Your task to perform on an android device: This week, I need to get a train from Groningen,Netherlands to Amsterdam Central Netherlands for an important meeting that is scheduled for November 5th, 2023 on the Omio app. I intend to arrive there at 11:00 AM
Image 0: 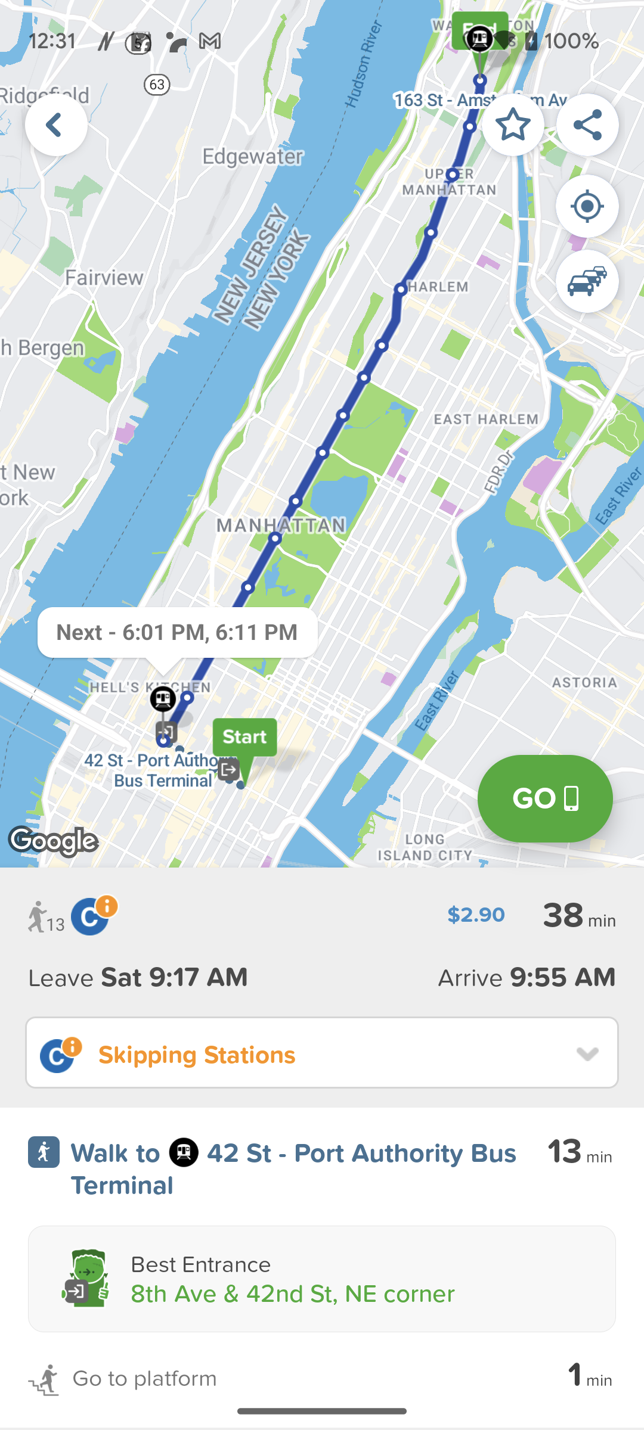
Open the Omio app
Step 0: open app "Omio"
Image 1: 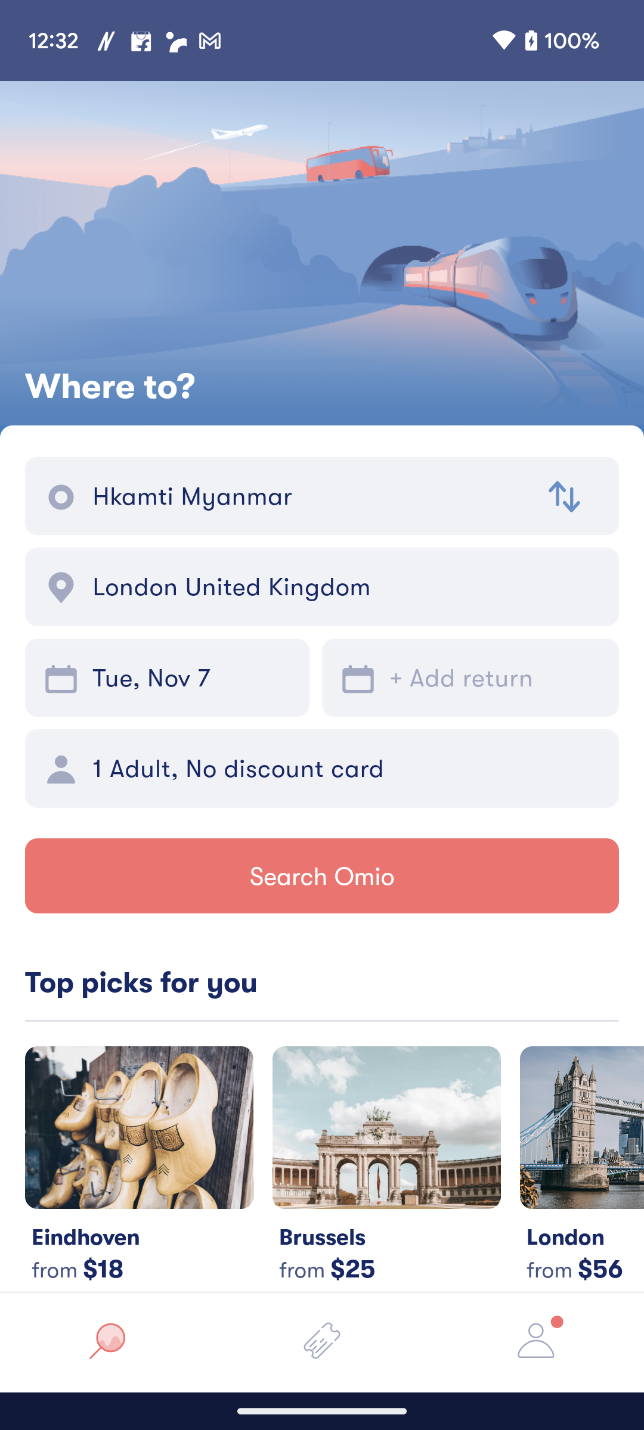
Click on the Start name 
Step 1: click (309, 496)
Image 2: 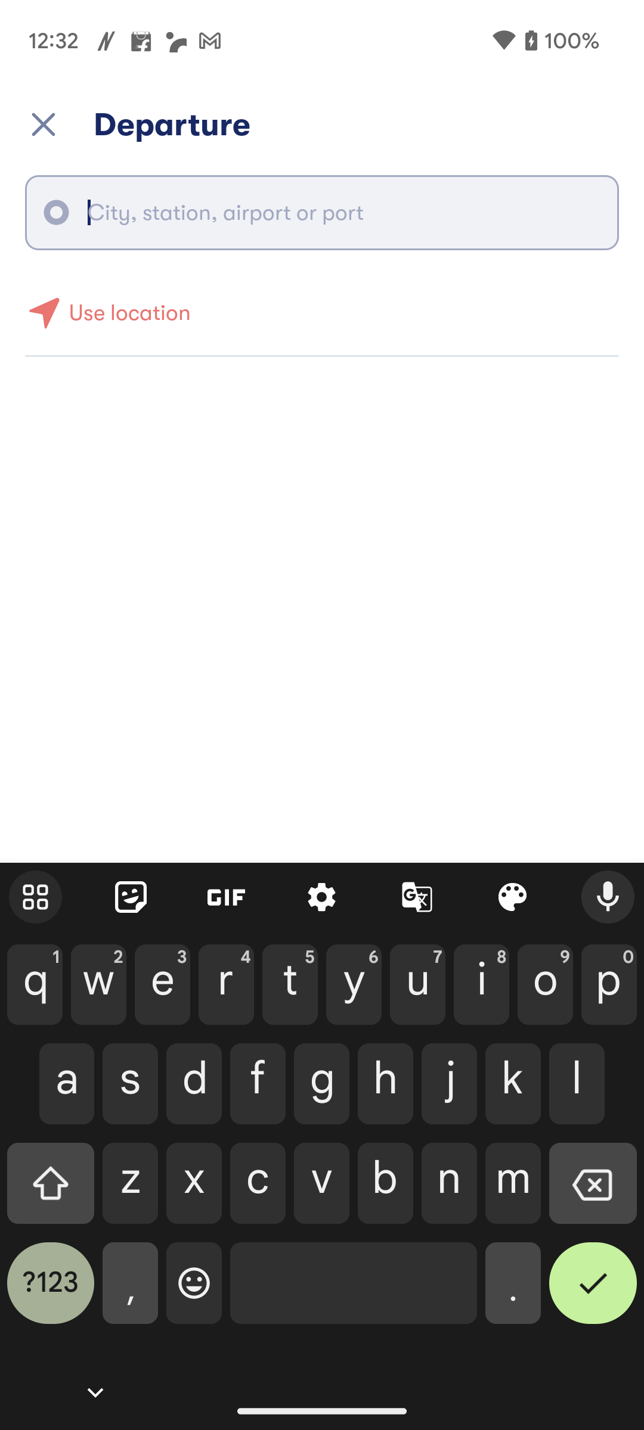
Type Groningen in search bar
Step 2: type "Groningen"
Image 3: 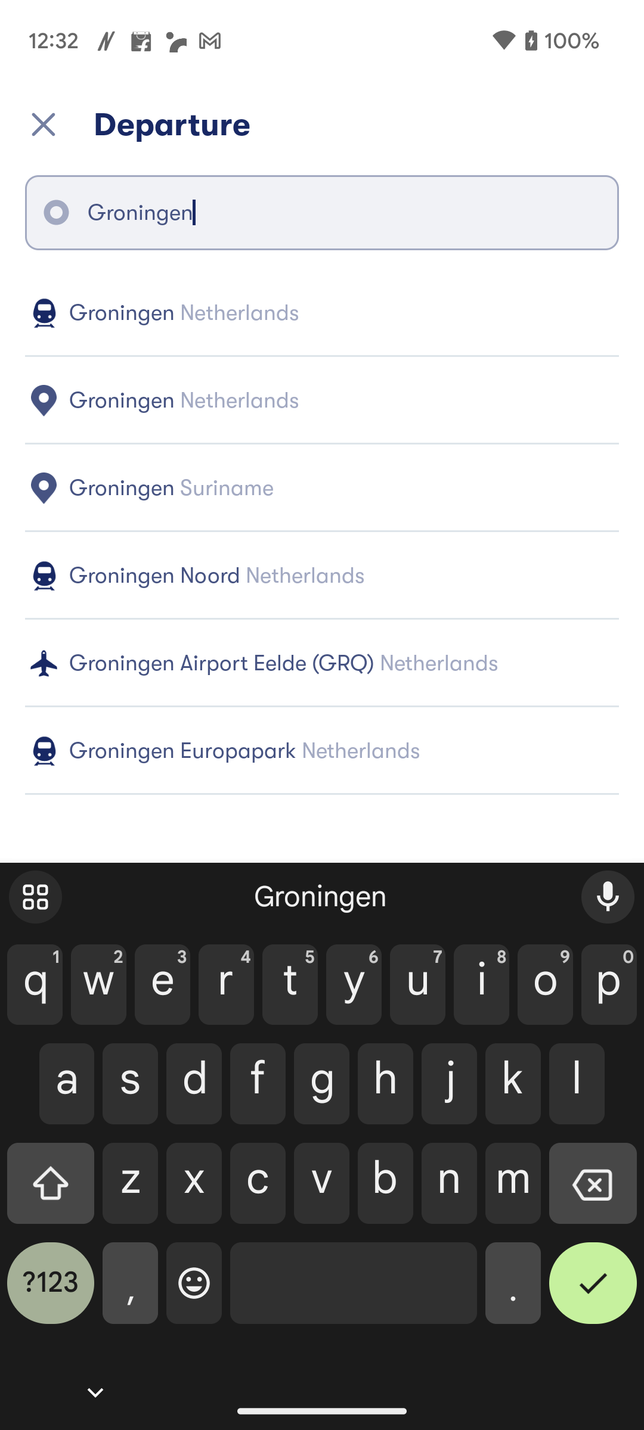
Click on the Groningen, Netherlands suggestion
Step 3: click (340, 313)
Image 4: 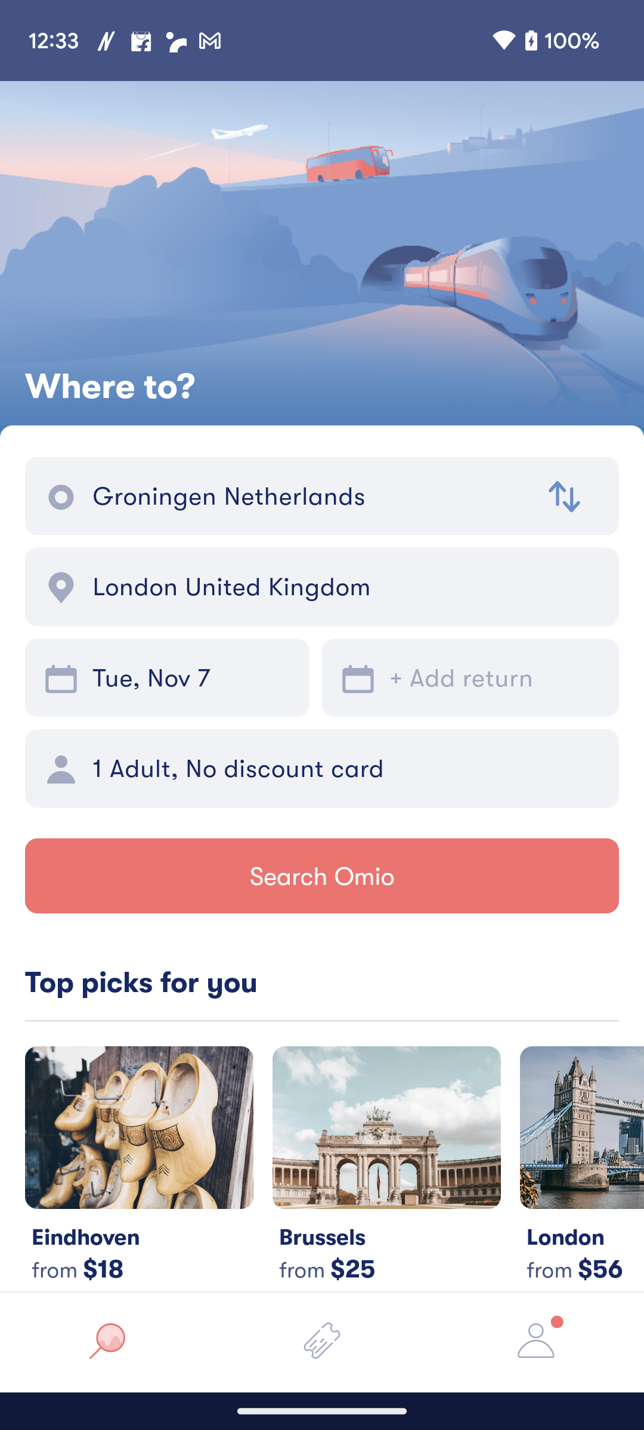
Click on the End name destination
Step 4: click (346, 586)
Image 5: 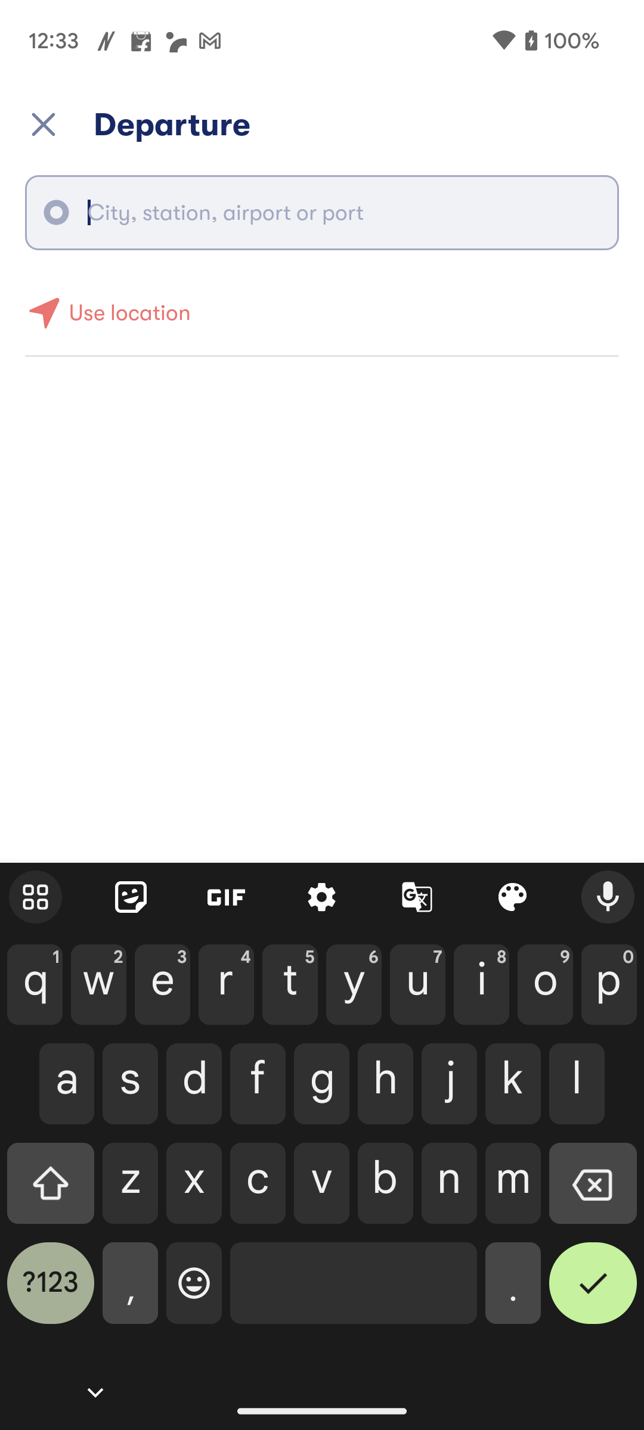
Type Amsterdam Central in search bar
Step 5: type "Amsterdam Central"
Image 6: 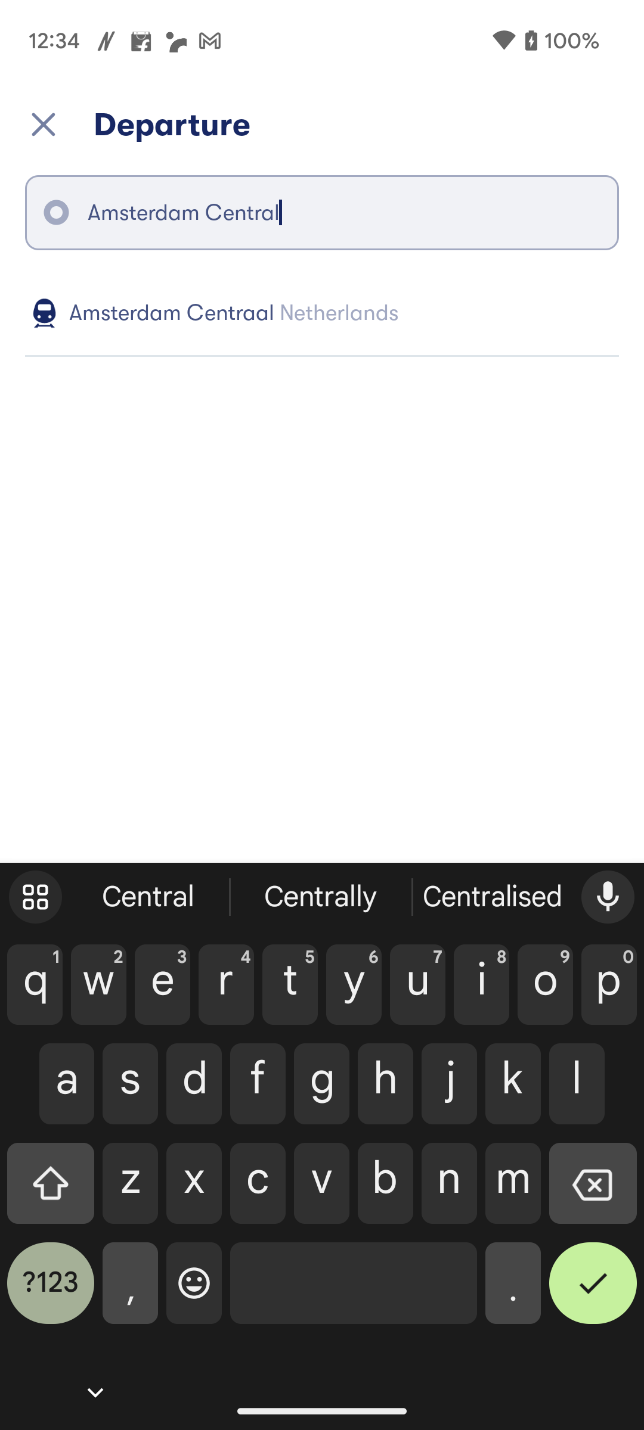
Click on the suggestion 
Step 6: click (340, 313)
Image 7: 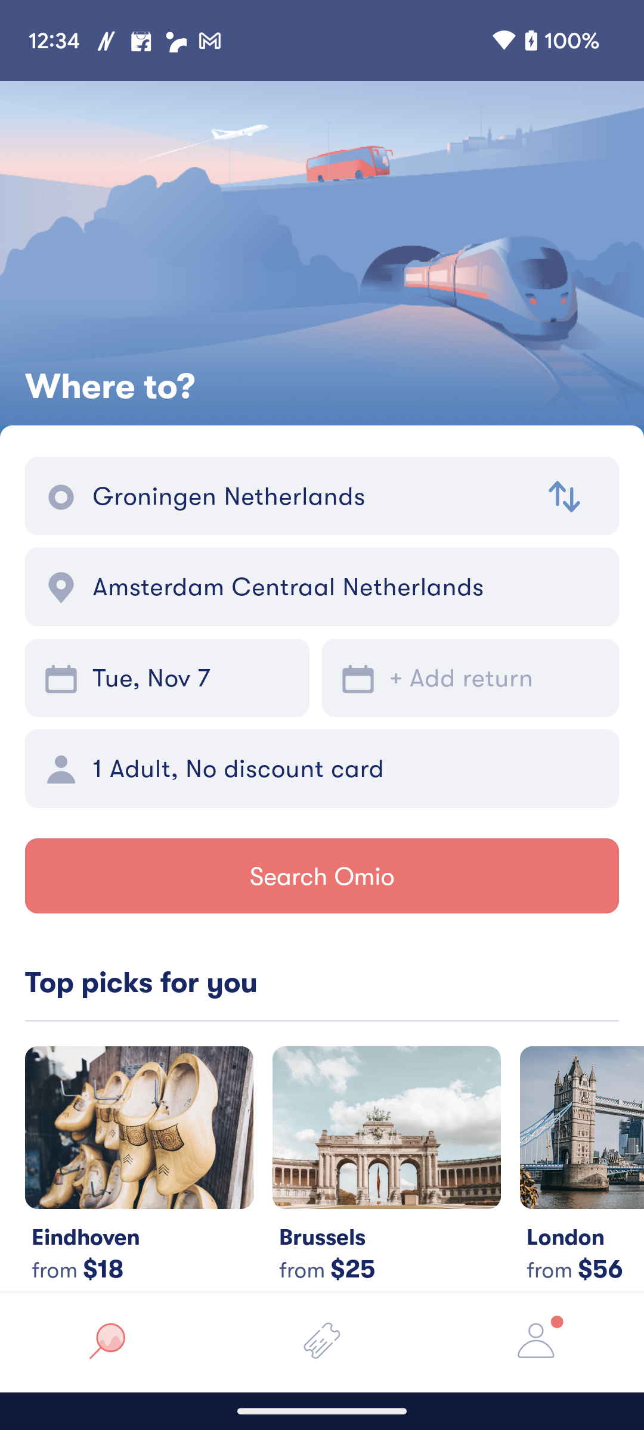
Click on the Date icon 
Step 7: click (192, 677)
Image 8: 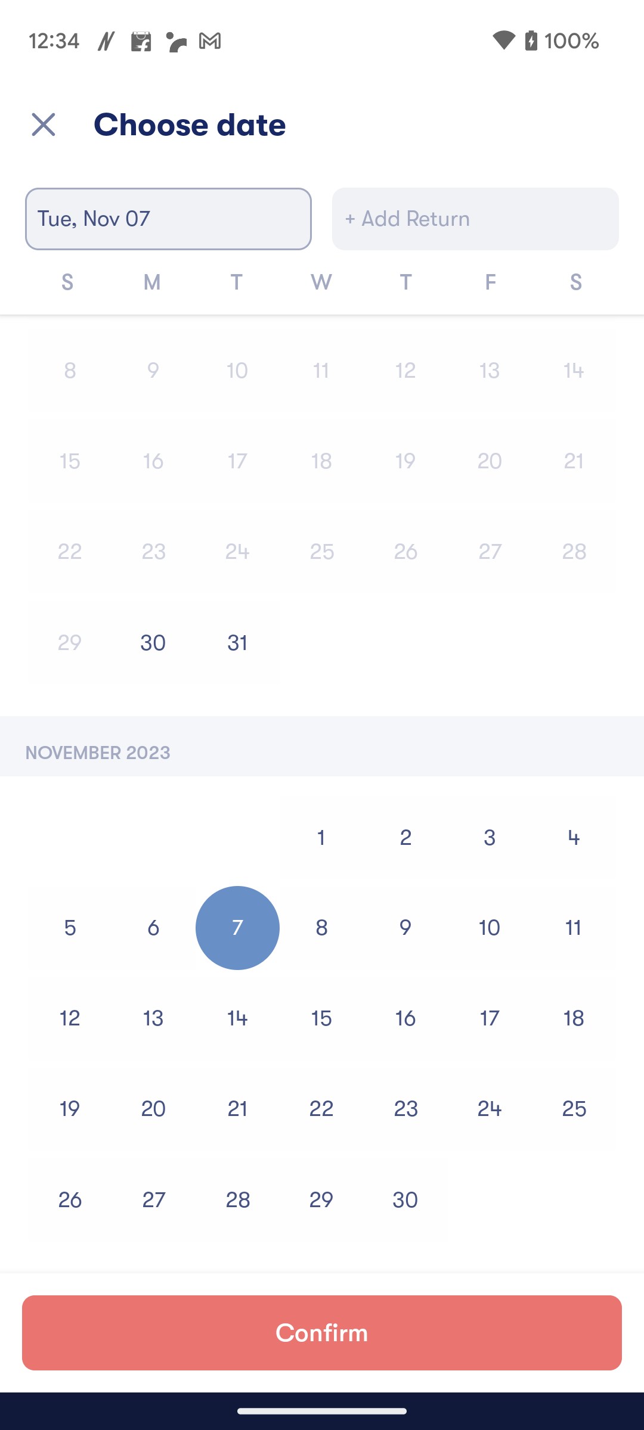
Click on the 5 November date
Step 8: click (70, 927)
Image 9: 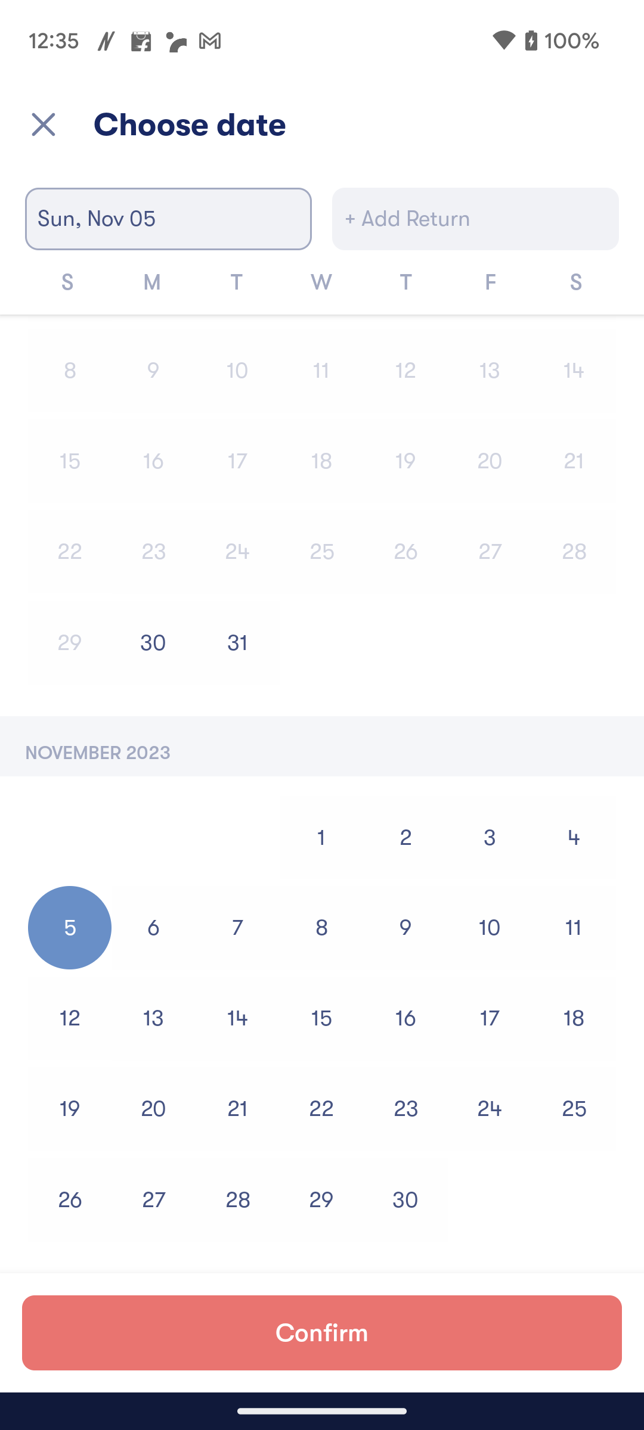
Click on the Confirm button at the bottom of the screen
Step 9: click (322, 1332)
Image 10: 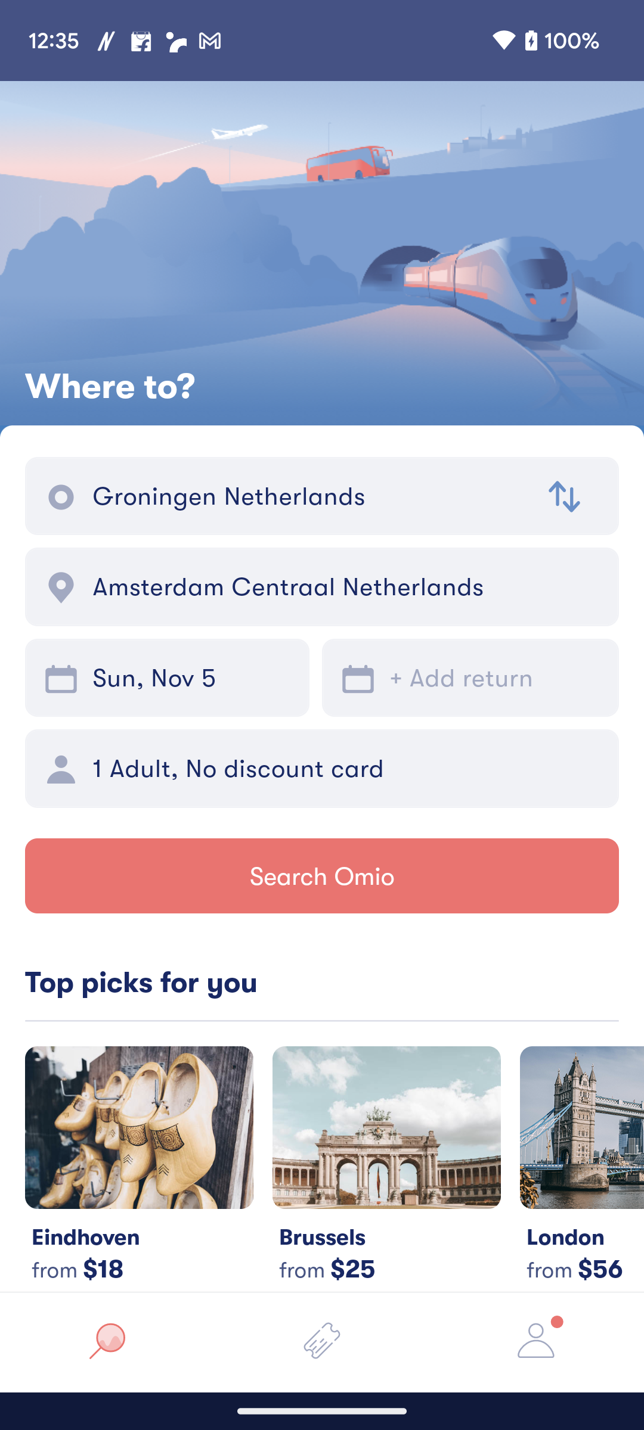
Click on the Search Omio button 
Step 10: click (322, 876)
Image 11: 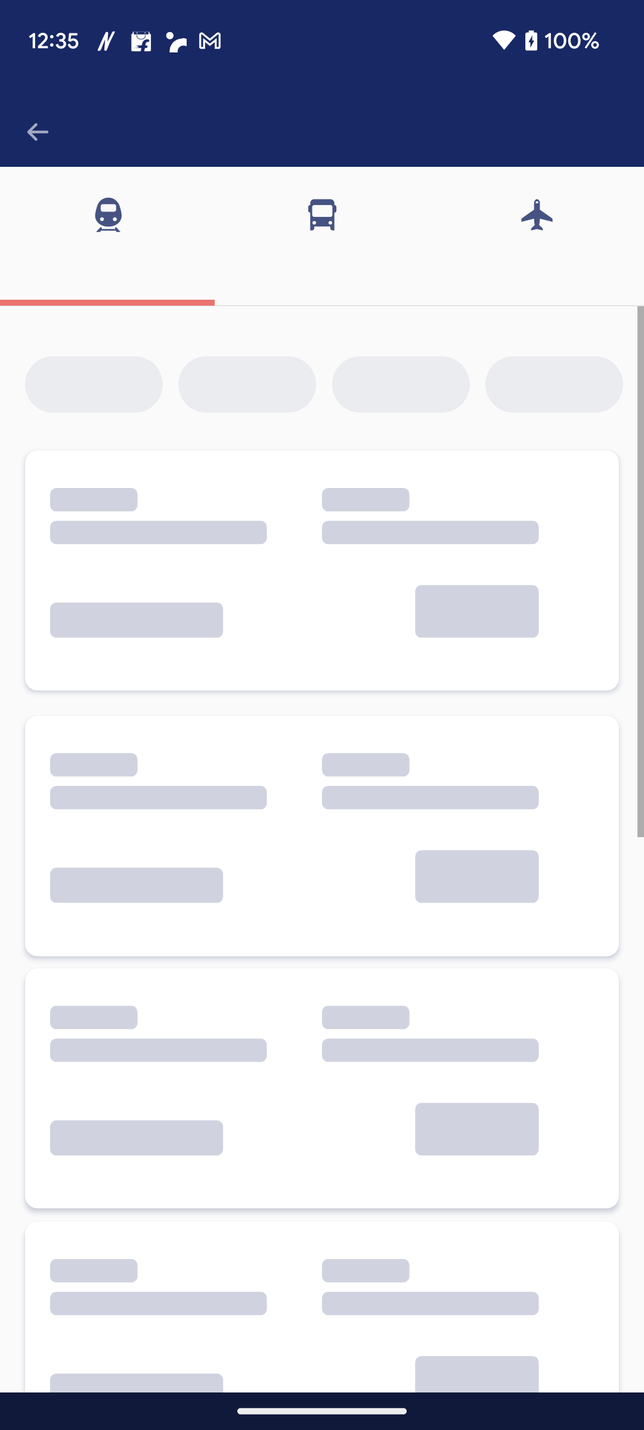
Click on the Search Omio button 
Step 11: wait